Your task to perform on an android device: I want to view locks so that I can buy them.
Image 0: 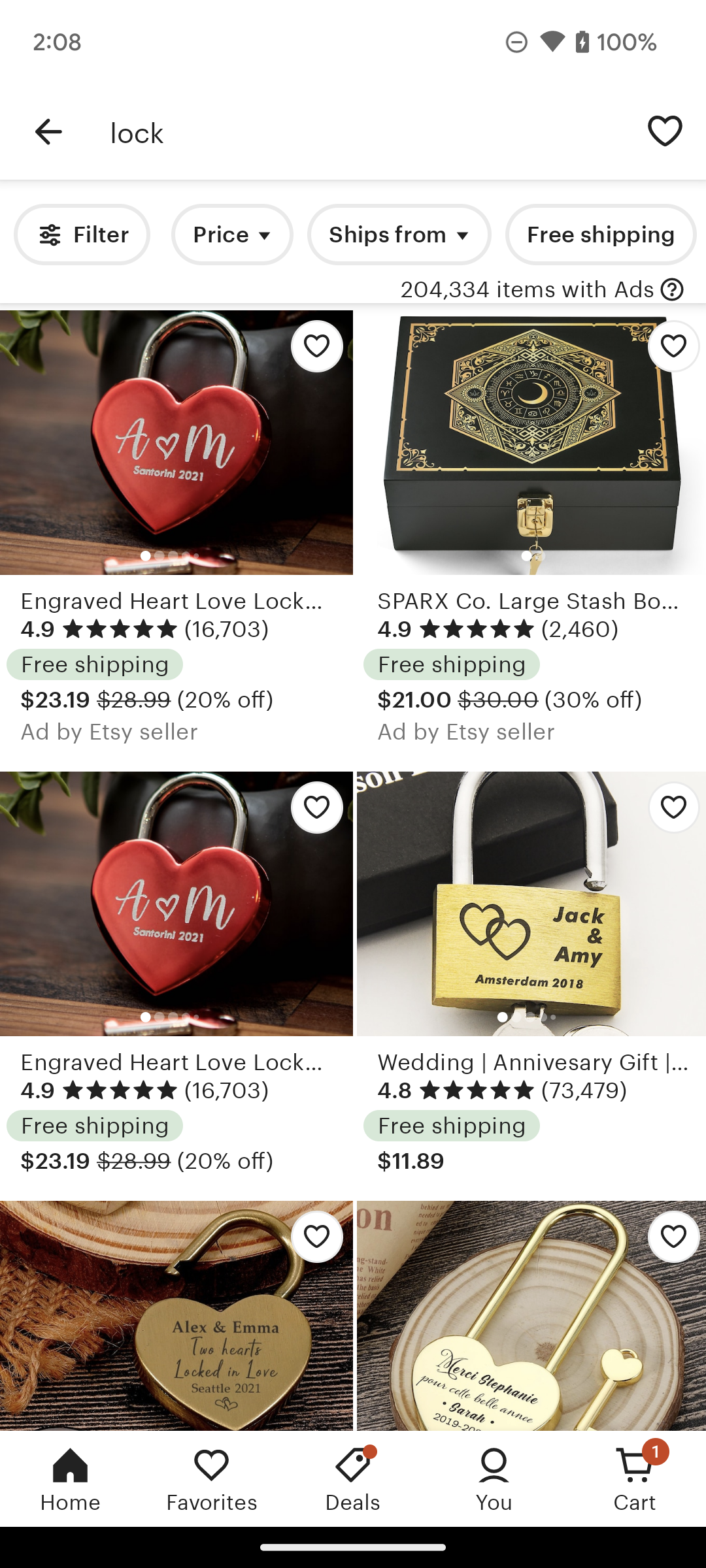
Click on the Wedding lock on the screen.
Step 0: click (531, 904)